Your task to perform on an android device: Search for Wooden Kitchen Cabinets in the Houzz App
Image 0: 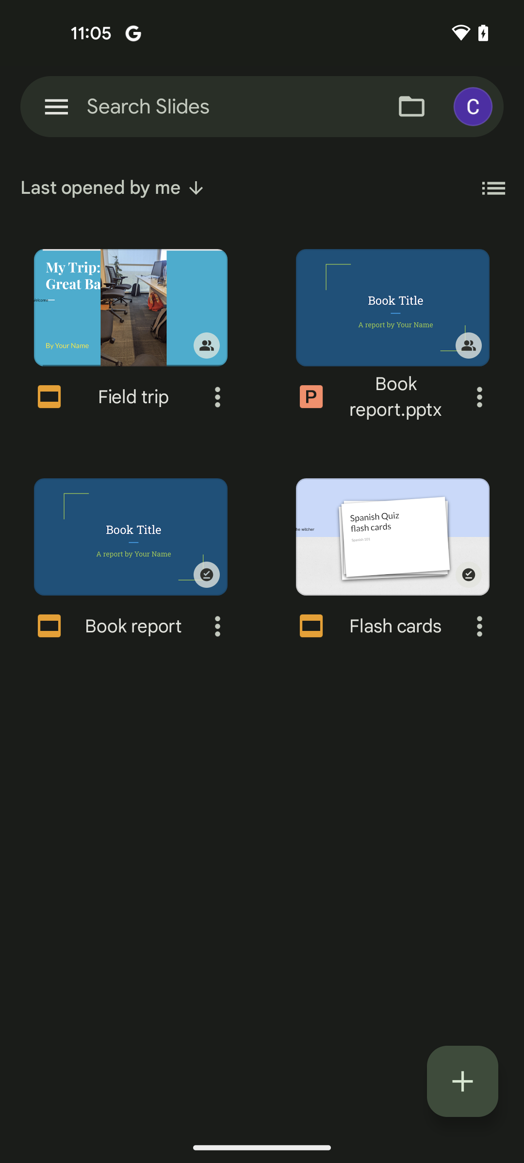
Open the Houzz App
Step 0: open app "Houzz"
Image 1: 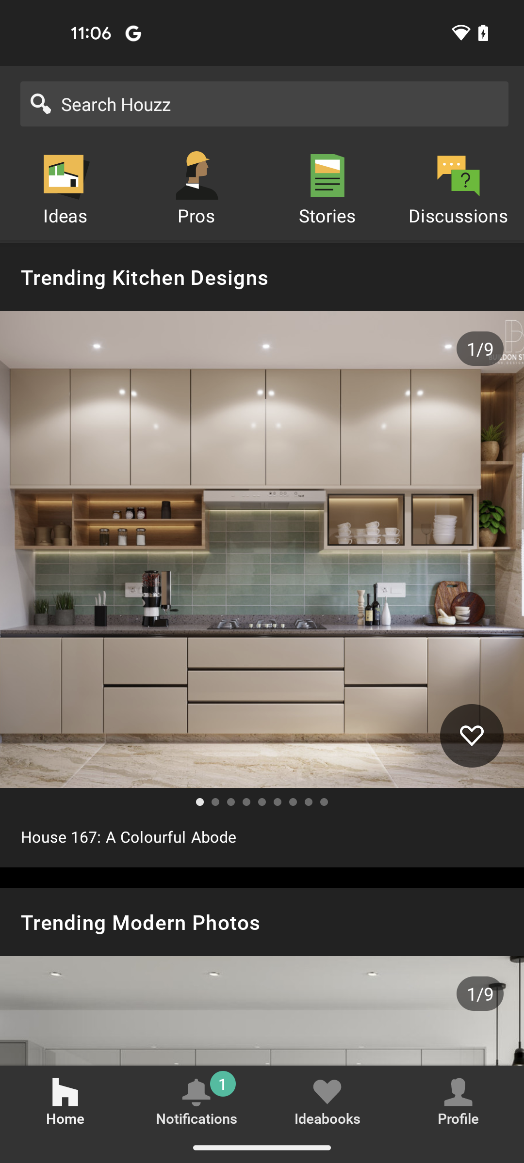
Go to the search bar at the top of the screen
Step 1: click (264, 104)
Image 2: 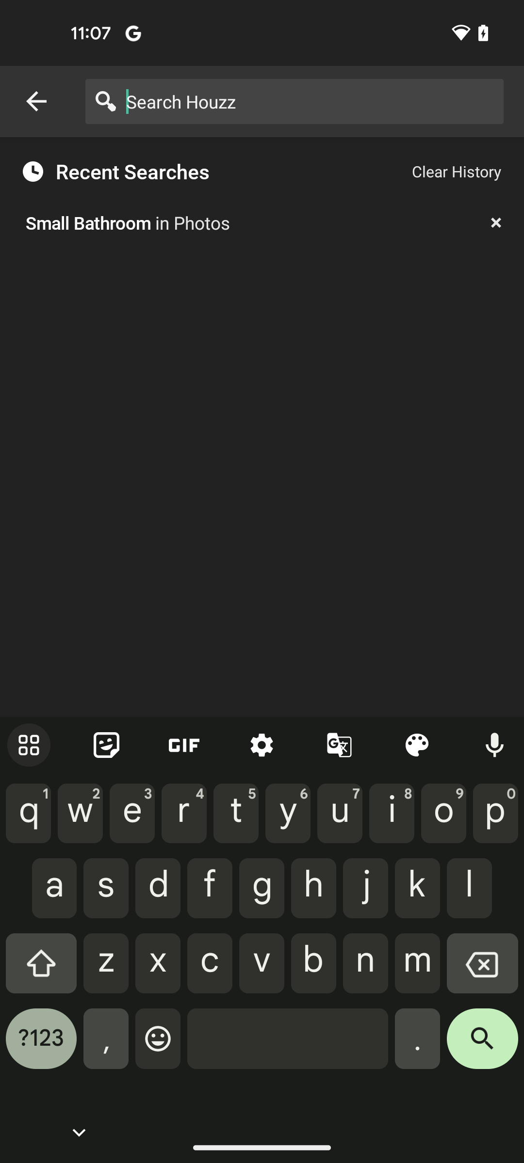
Search for Wooden Kitchen Cabinets in the search bar
Step 2: type "Wooden Kitchen Cabinets"
Image 3: 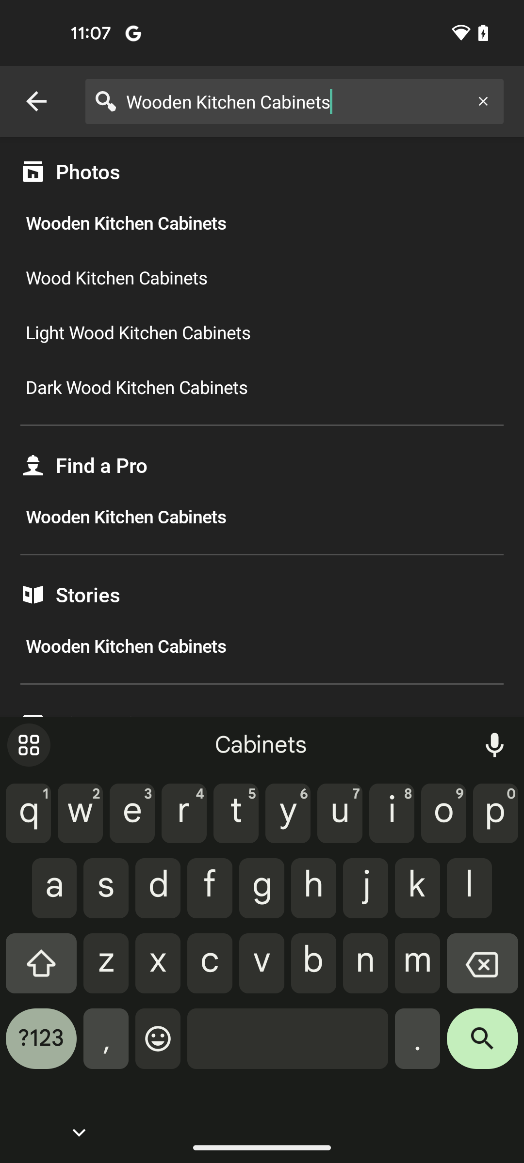
Click on the search icon at the bottom right of the keyboard
Step 3: click (482, 1046)
Image 4: 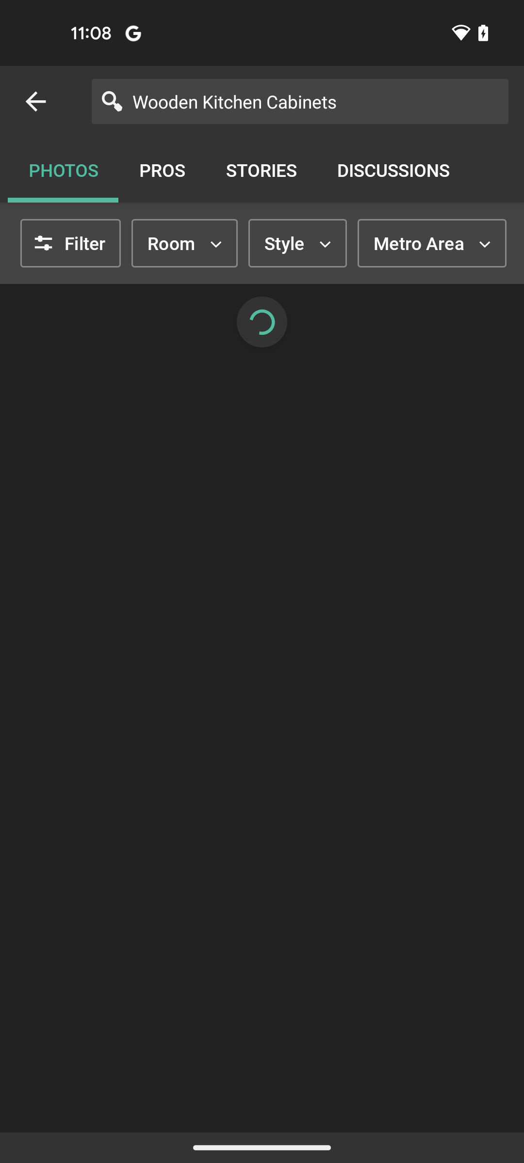
Click on the search icon at the bottom right of the keyboard
Step 4: wait